Your task to perform on an android device: In the math learning app, answer a few questions about the multiplication tables recommended by the app.
Image 0: 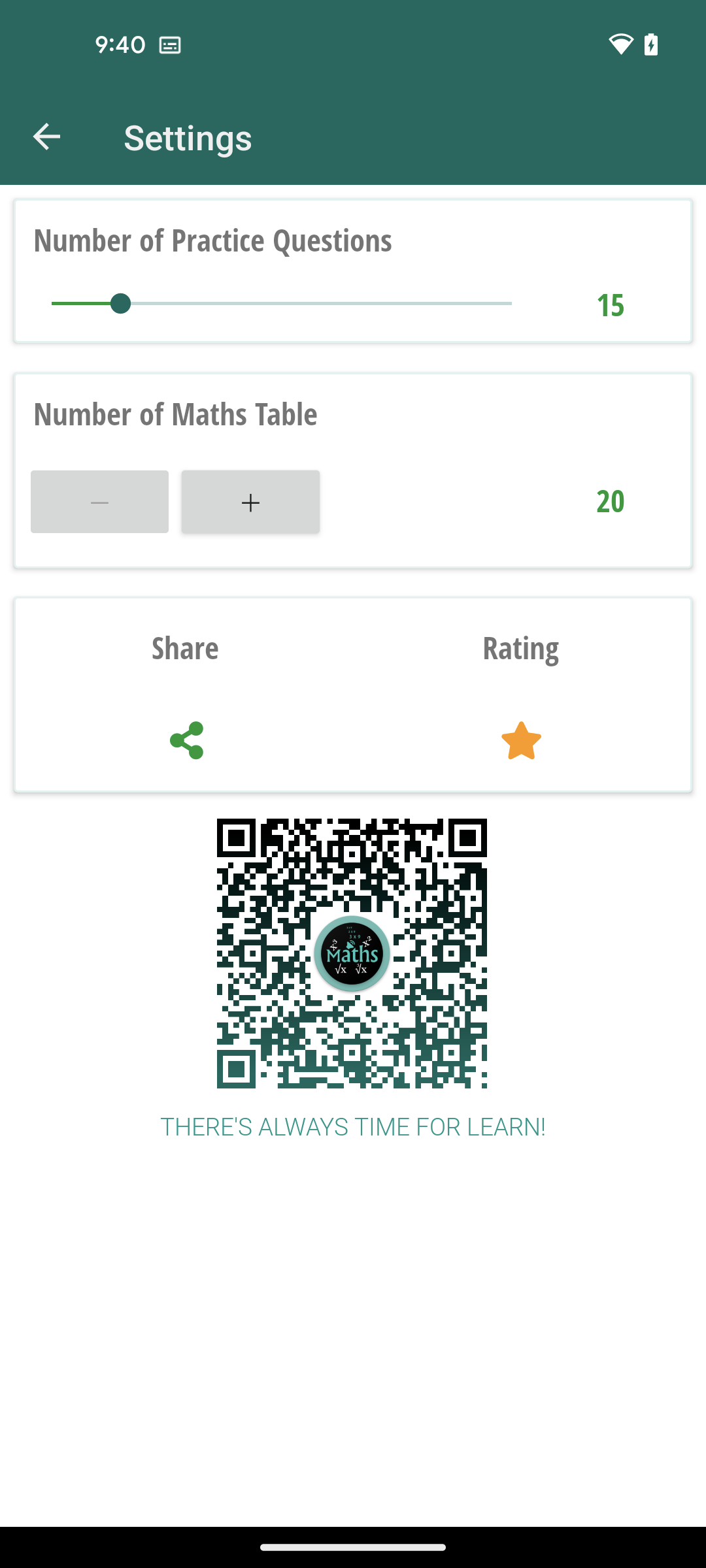
Go back to the previous page
Step 0: press back button
Image 1: 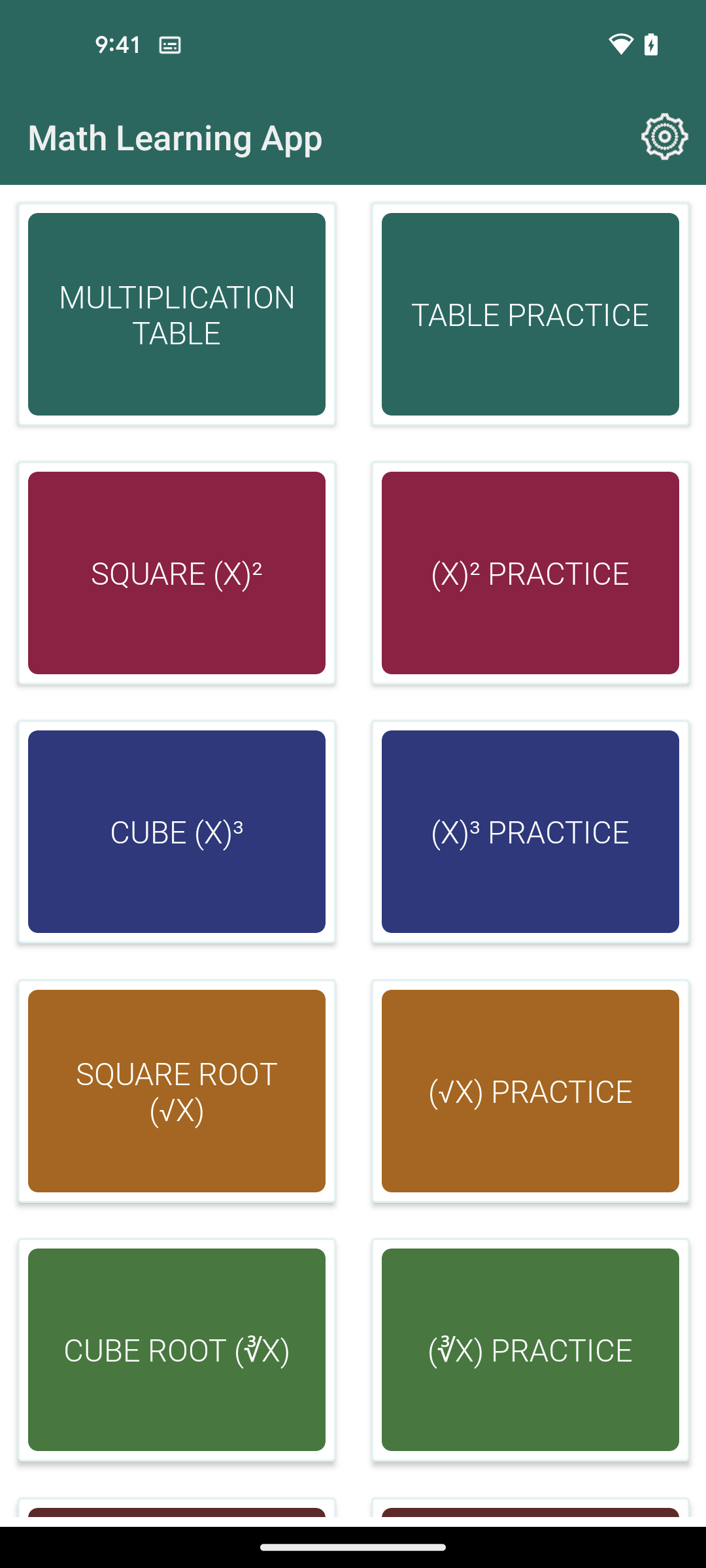
Tap on the table practice box
Step 1: click (530, 314)
Image 2: 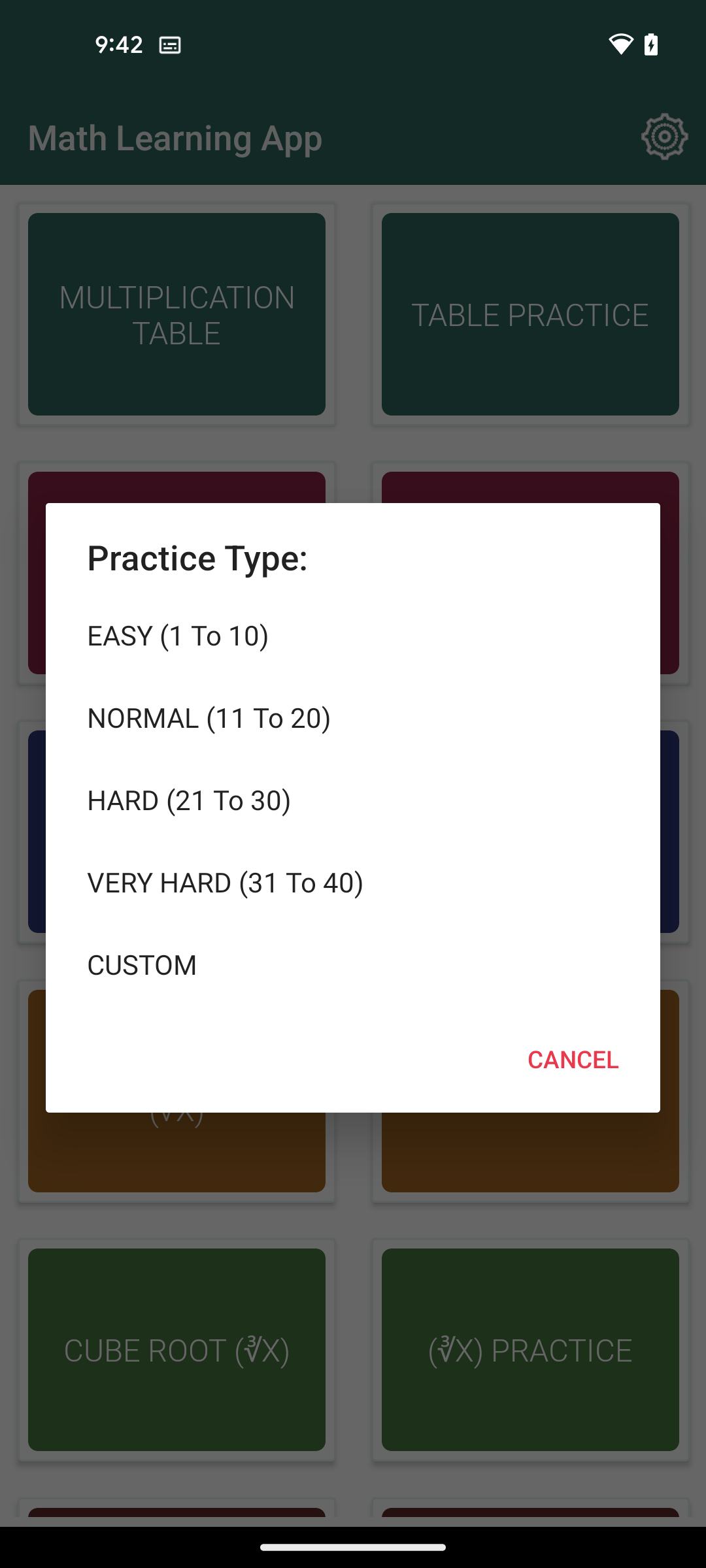
Select easy questions
Step 2: click (353, 635)
Image 3: 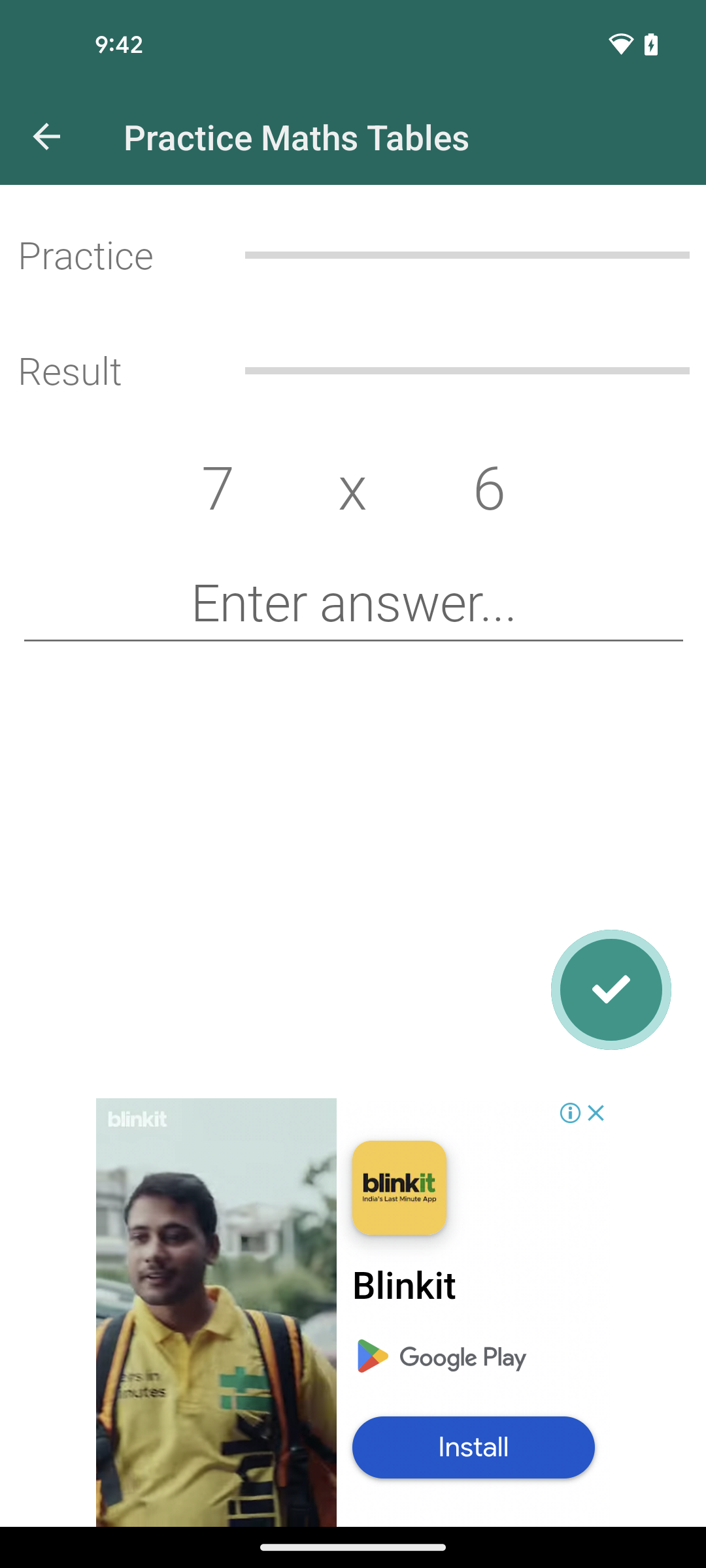
Tab on answer text bar
Step 3: click (354, 602)
Image 4: 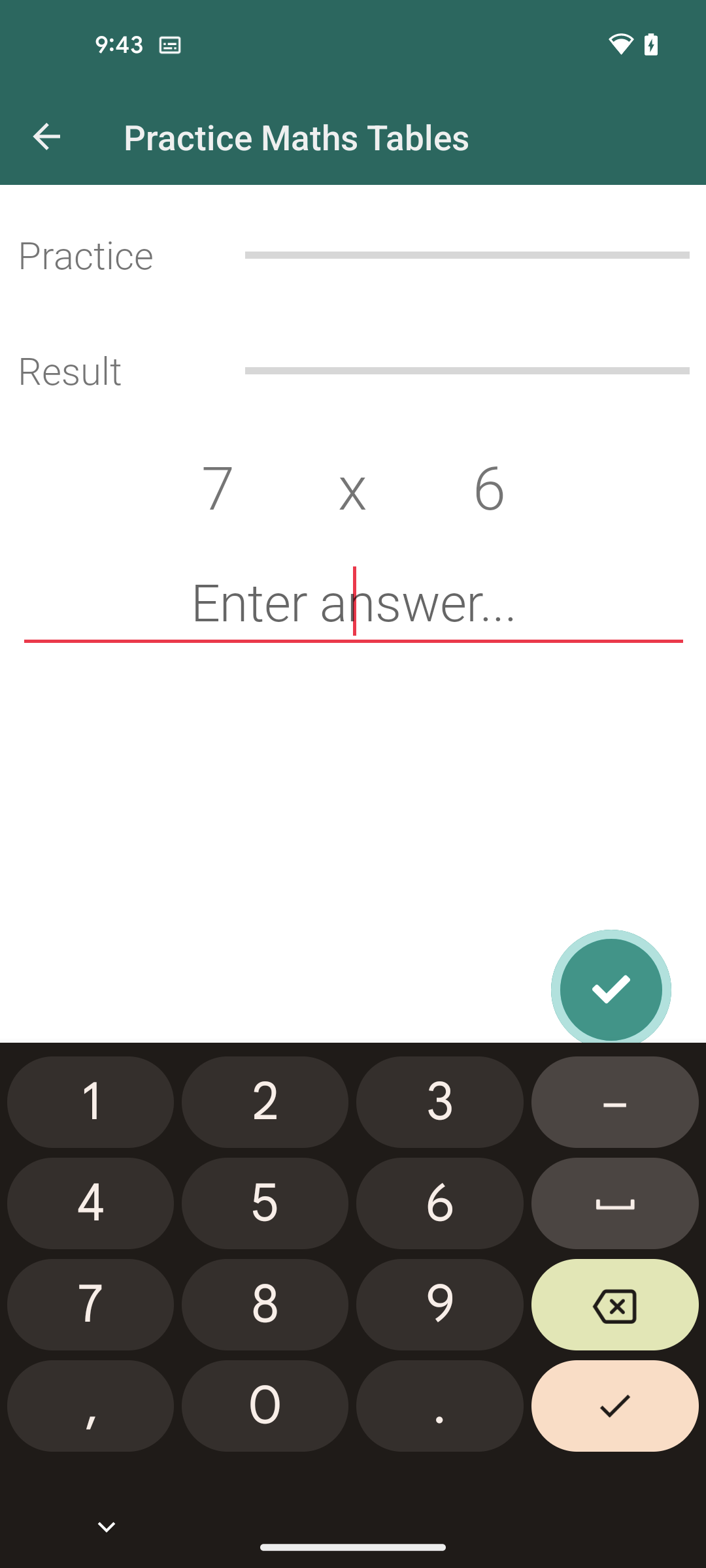
Type the text 42
Step 4: type "42"
Image 5: 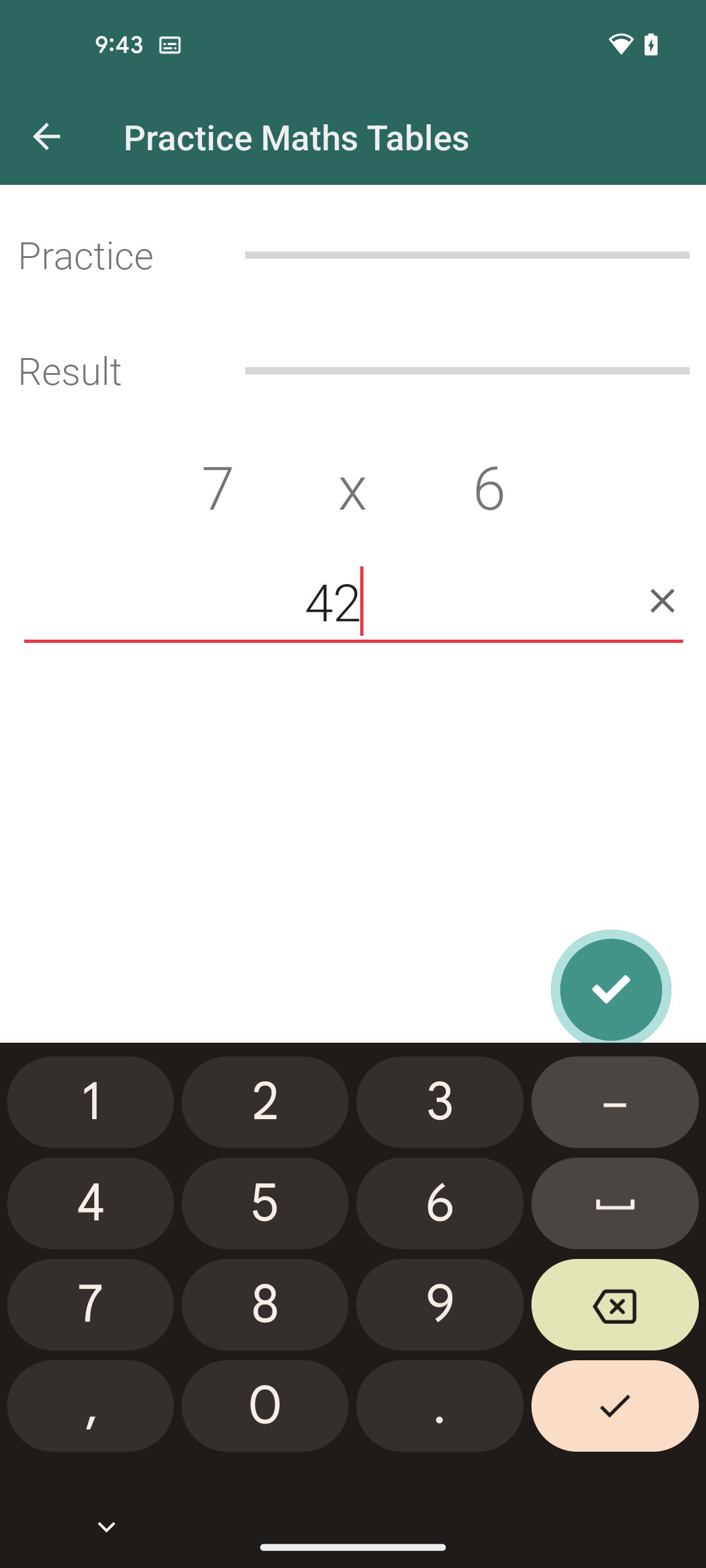
Click on the tick button above the number pad
Step 5: click (611, 989)
Image 7: 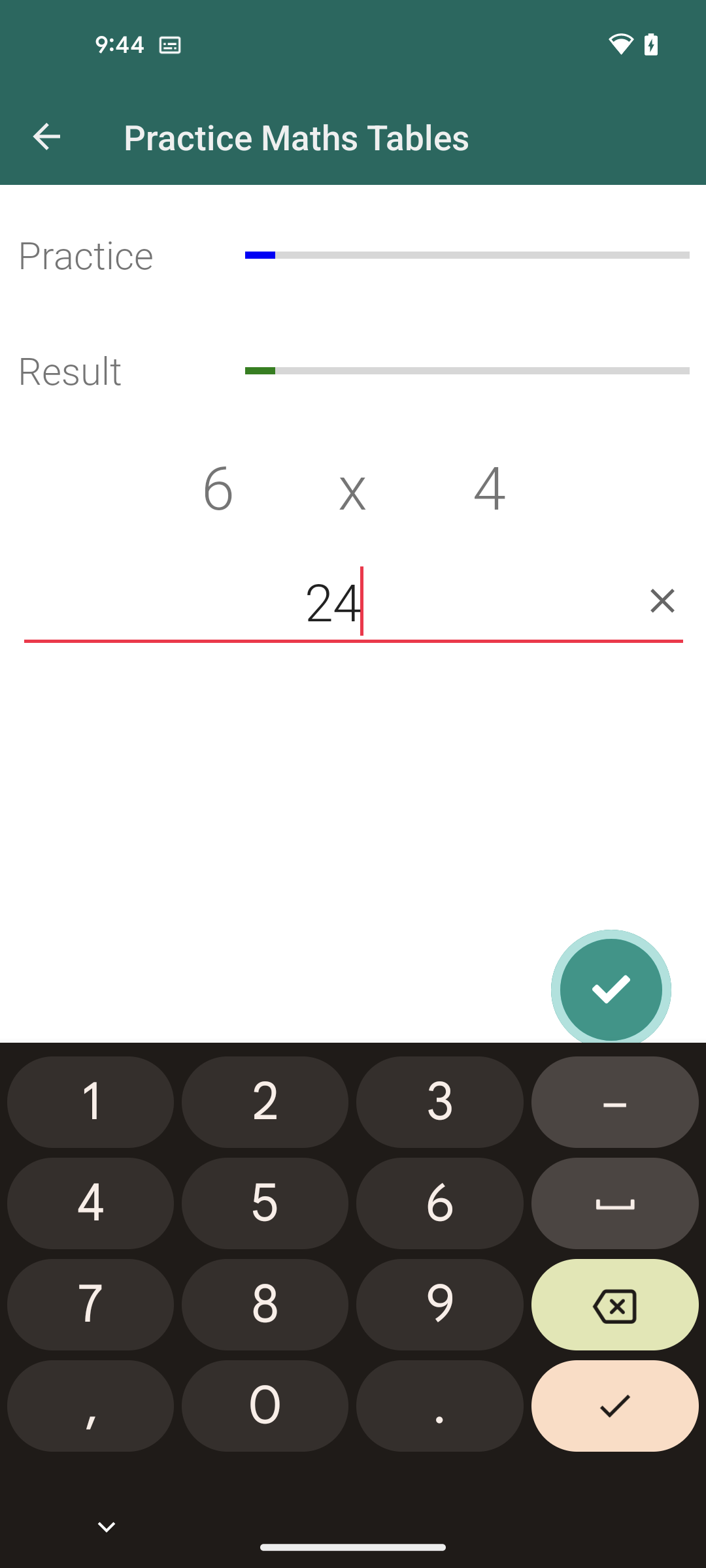
Click on the tick button above the number pad
Step 7: click (611, 989)